Your task to perform on an android device: Show me the reviews of other buyers of Tuya Bluetooth electronic smart door lock on the Banggood app.
Image 1: 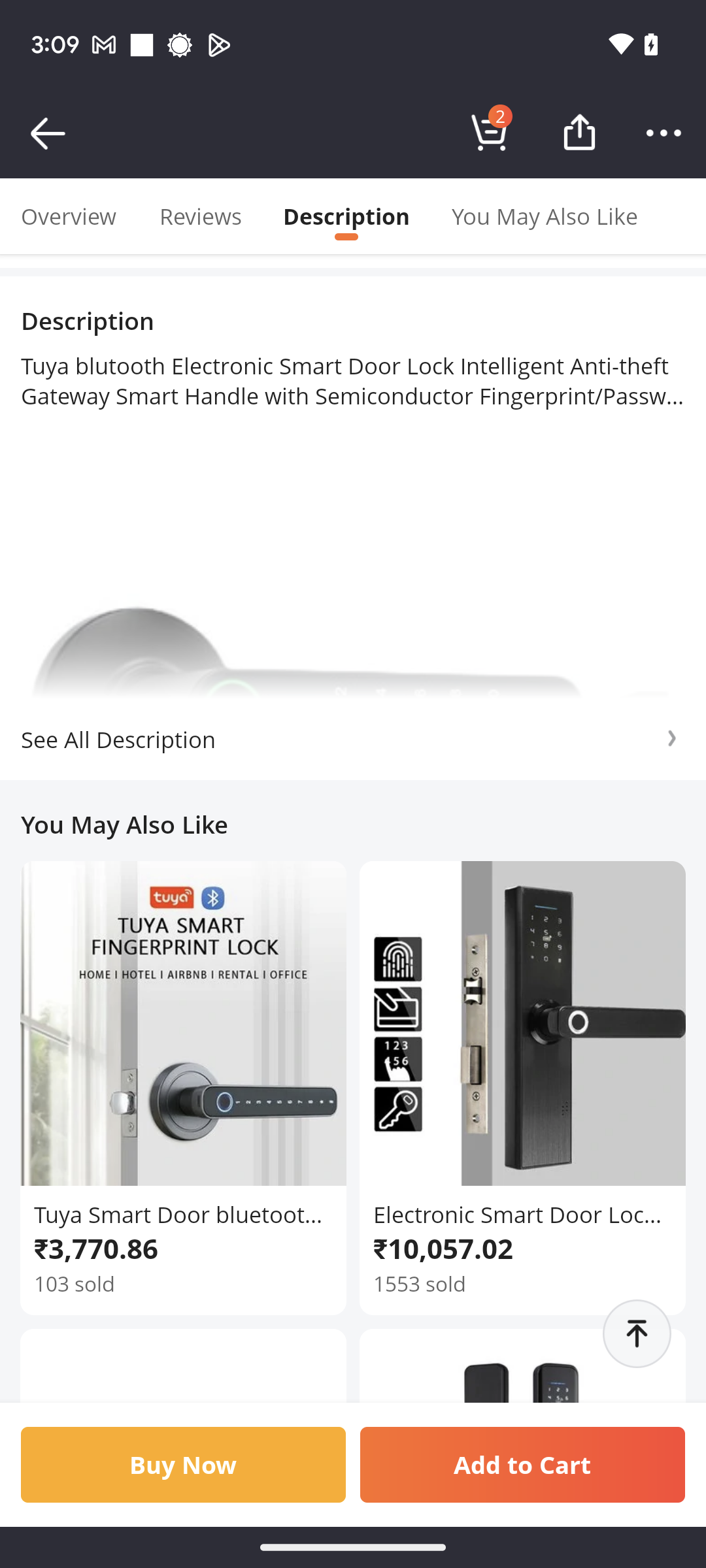
Scroll down until you find the reviews tab.
Step 1: scroll up